Your task to perform on an android device: Save the document labeled What is ChatGPT and Why Does It Matter on the Google Docs app.
Image 0: 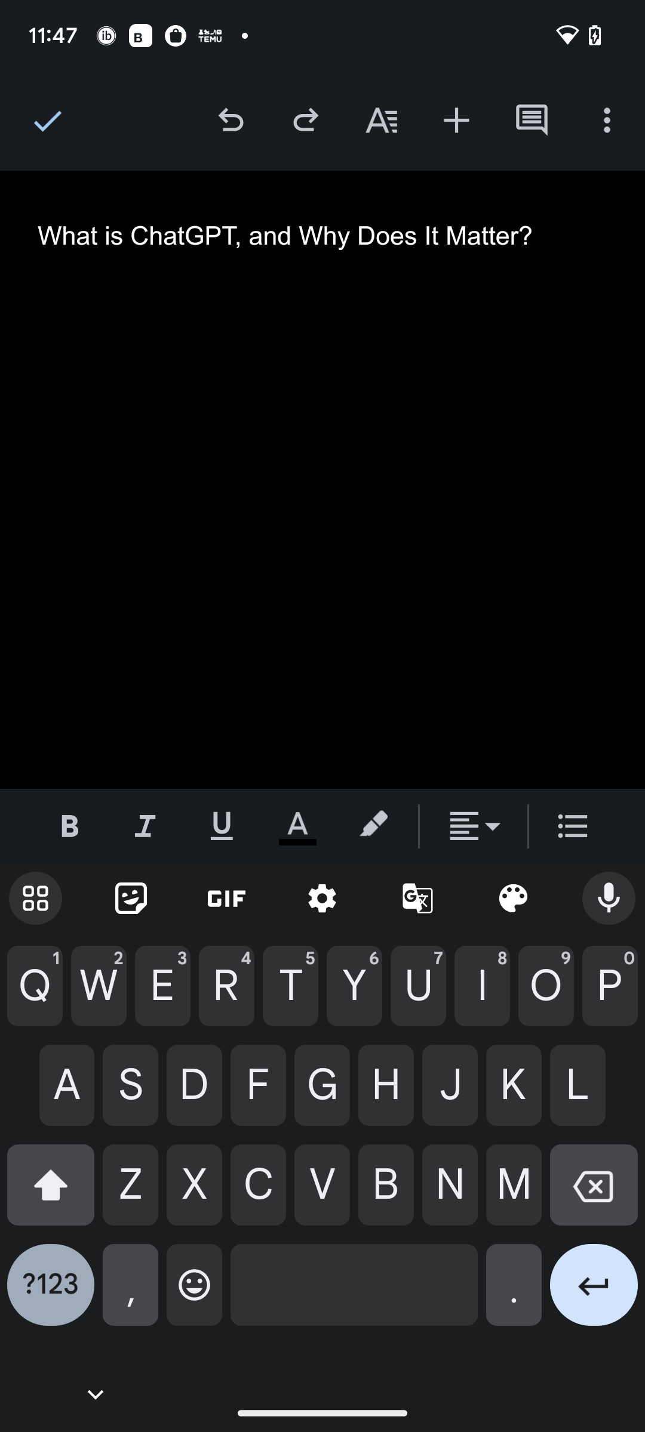
Click on the tick icon at the top left corner of the screen.
Step 0: click (44, 120)